Your task to perform on an android device: I would like to prepare One-pot pasta, so let's see the full recipe.
Image 0: 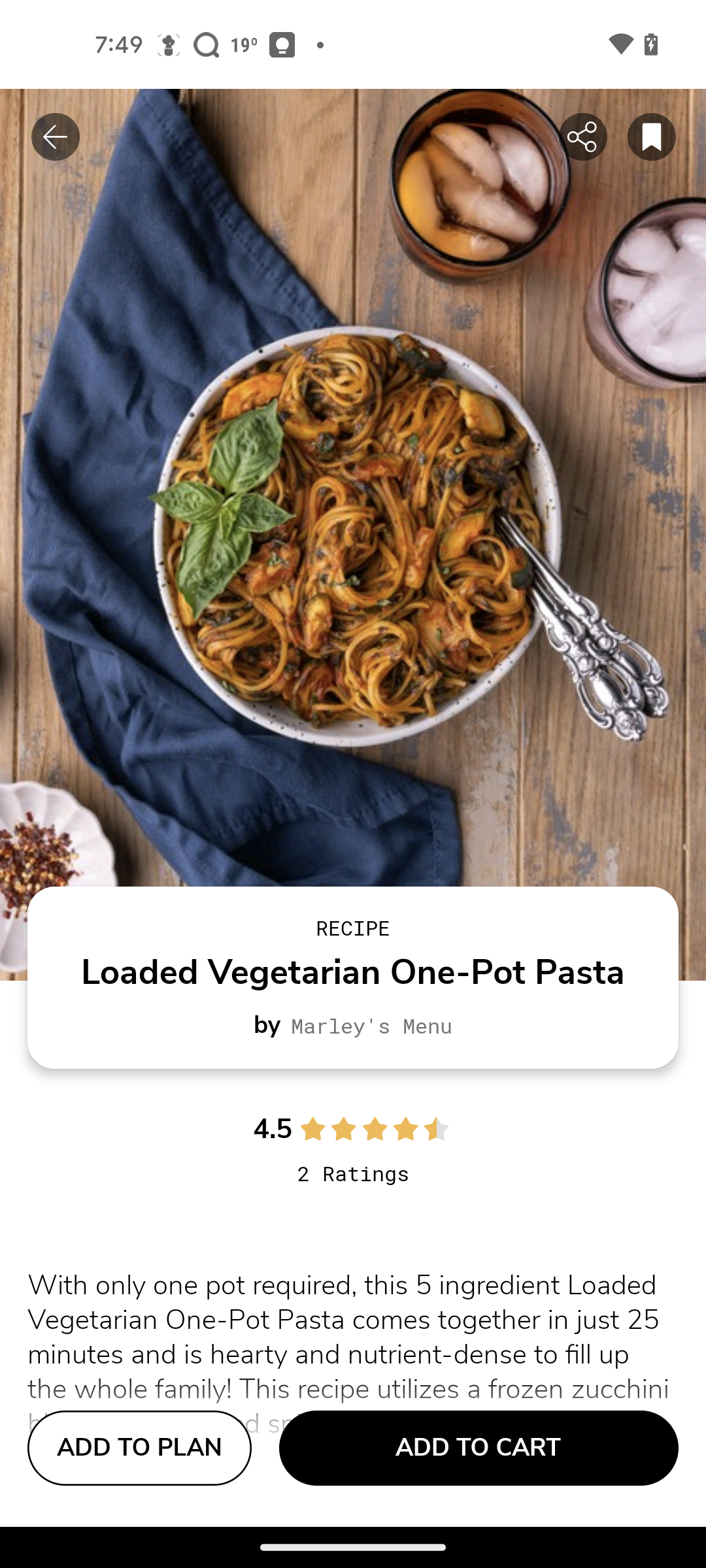
Scroll down to see the recipe.
Step 0: scroll down
Image 1: 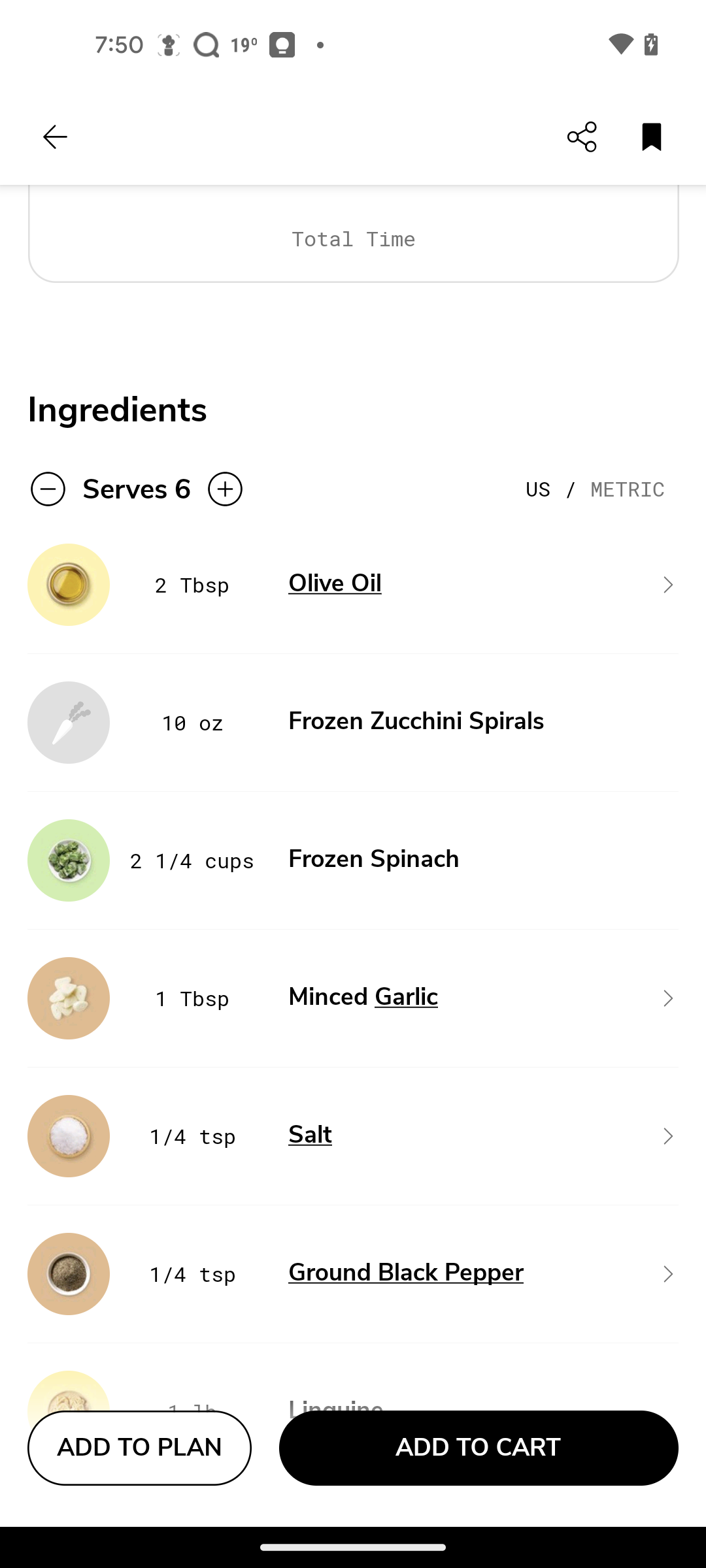
Scroll down to see the recipe.
Step 1: scroll down
Image 2: 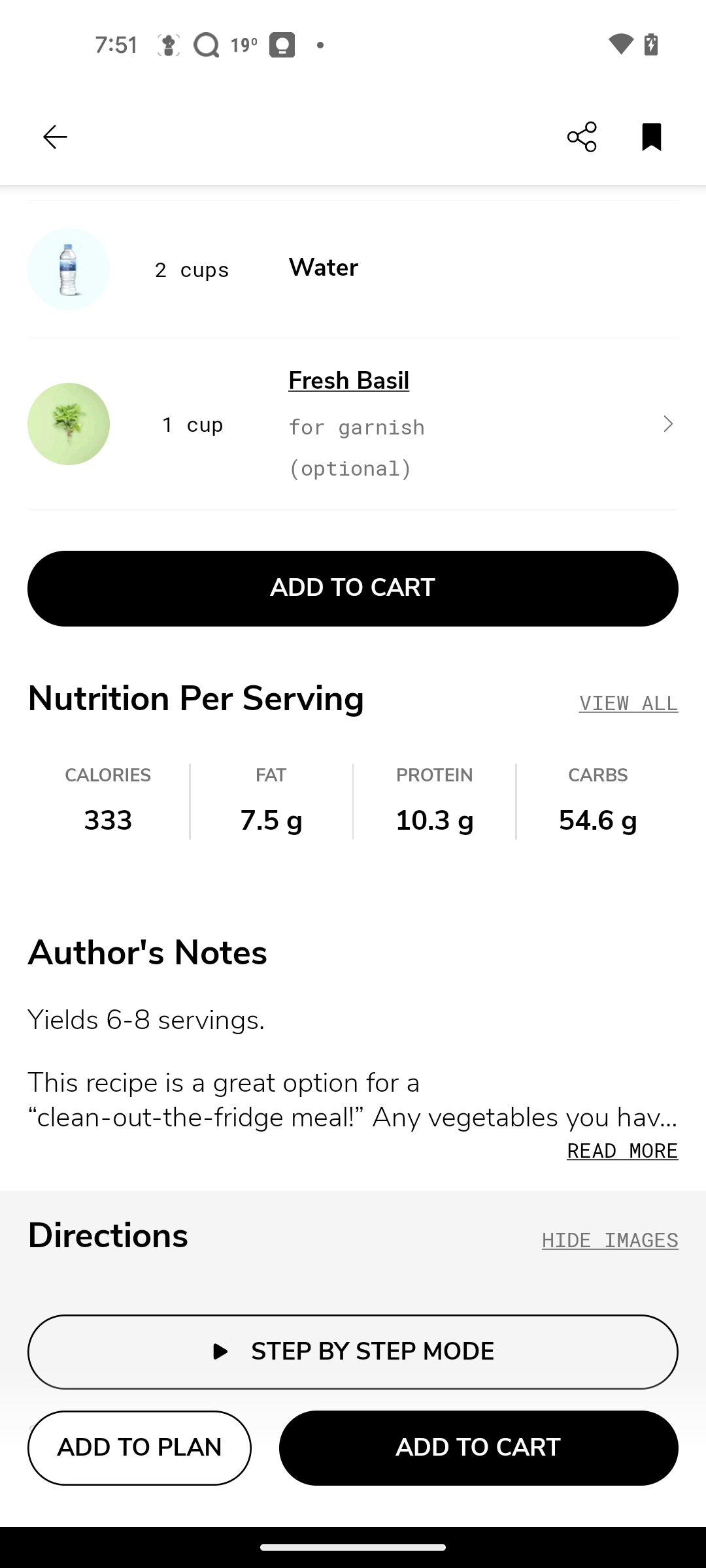
Scroll down to see the recipe.
Step 2: scroll down
Image 3: 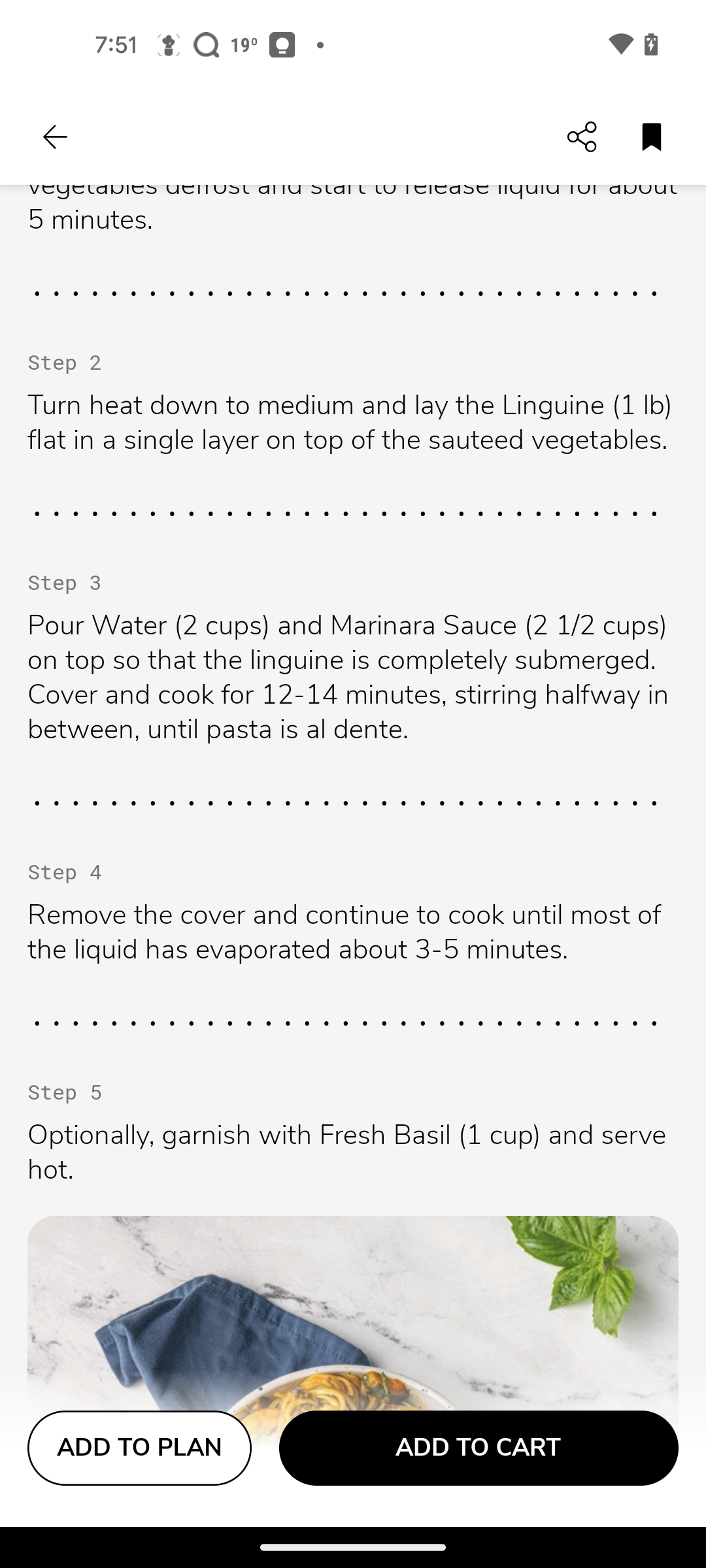
Scroll down to see the recipe.
Step 3: scroll down